Your task to perform on an android device: I used a timer while walking, and now that I've finished, I want to delete the active timer
Image 0: 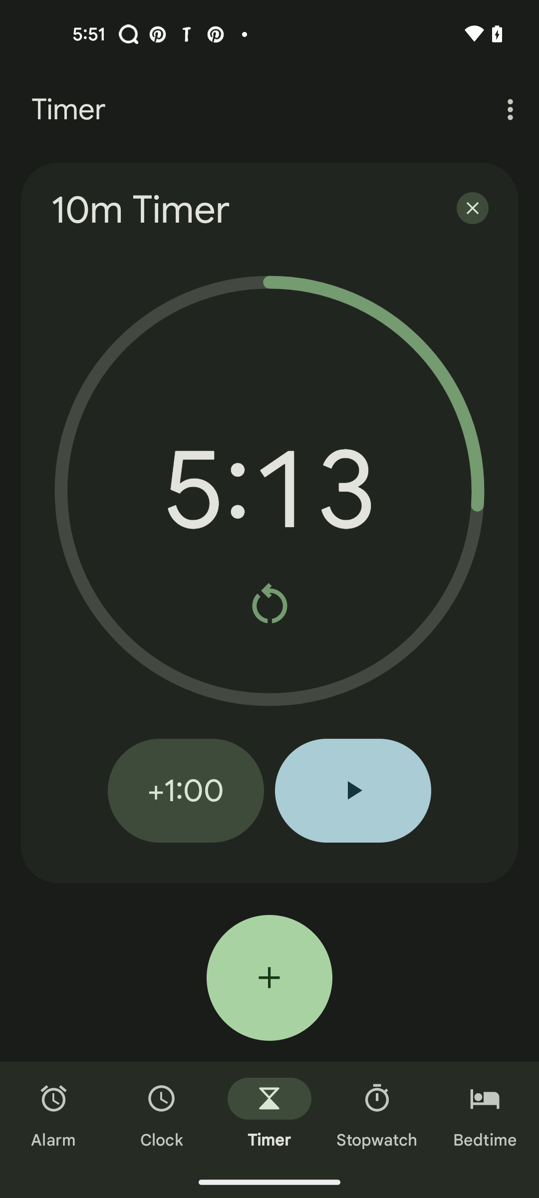
click on the close icon
Step 0: click (473, 208)